Your task to perform on an android device: I am interested in getting some knowledge about information technology, so on the Cursa app, explore the "Cybersecurity" video courses for me.
Image 0: 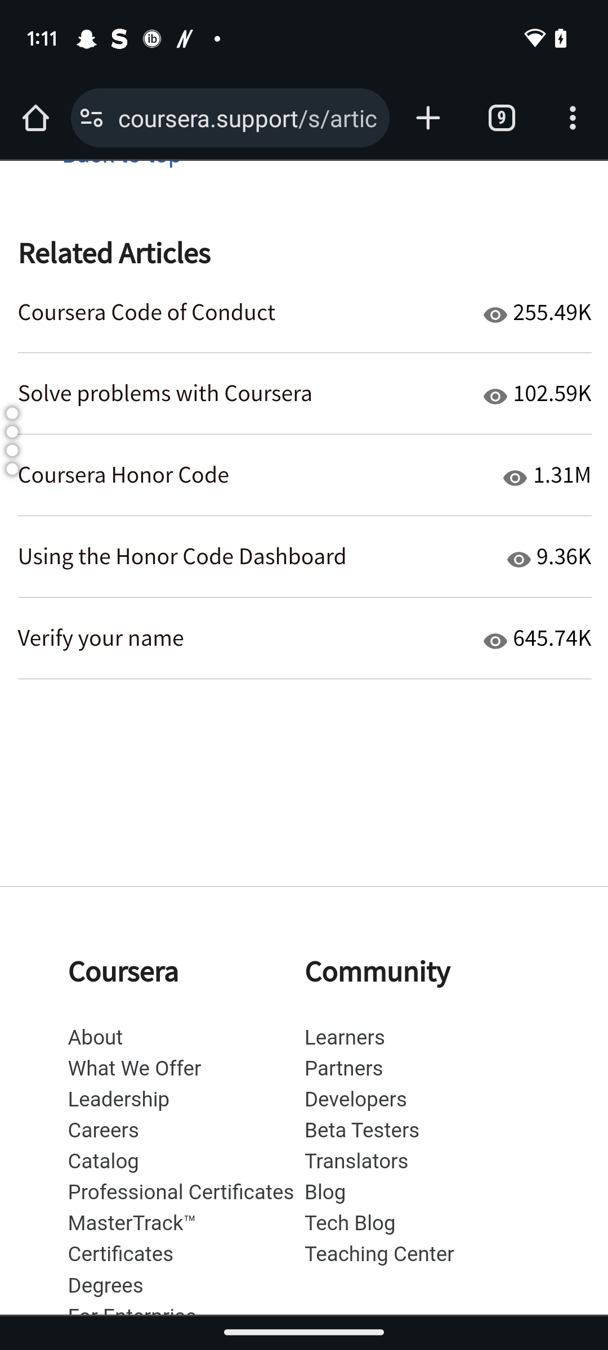
Open the Cursa app.
Step 0: open app "Cursa"
Image 1: 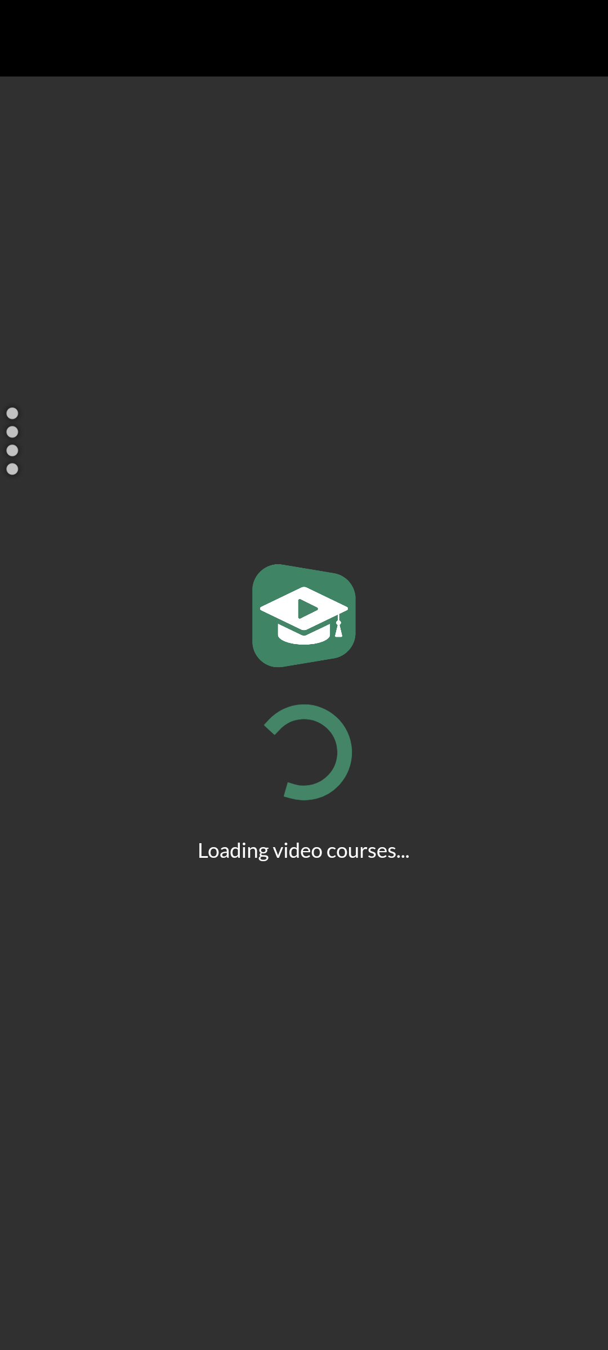
Open the Cursa app.
Step 1: wait
Image 2: 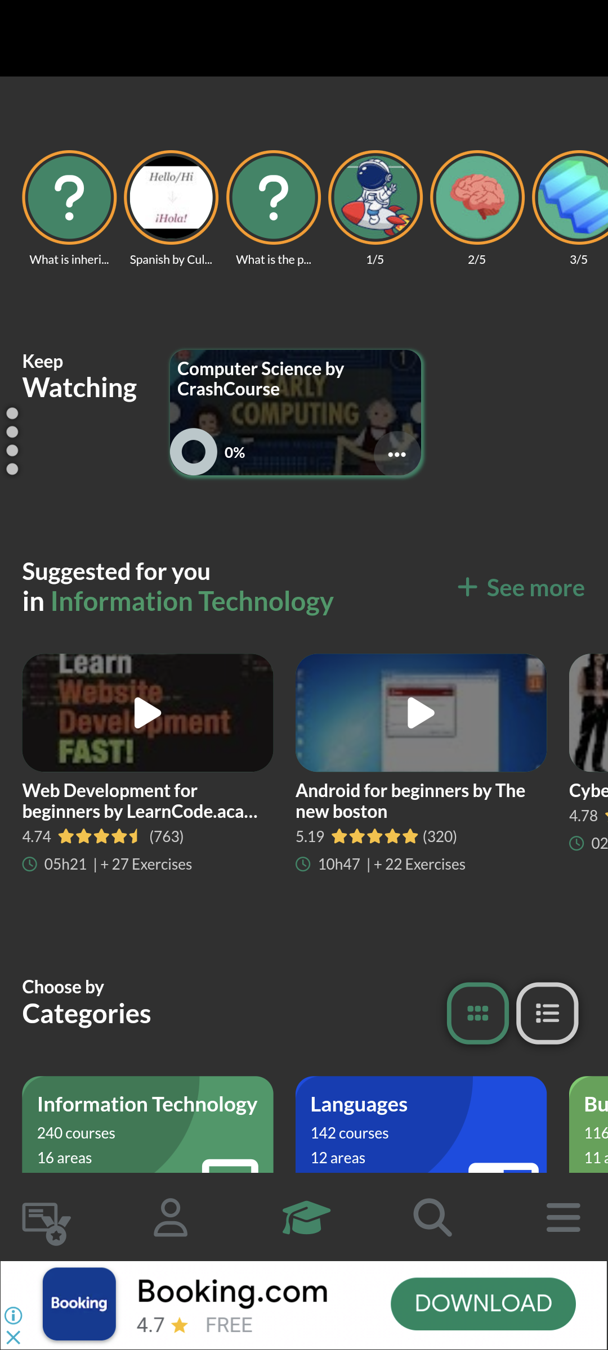
Click on the Search icon at the bottom.
Step 2: click (414, 1212)
Image 3: 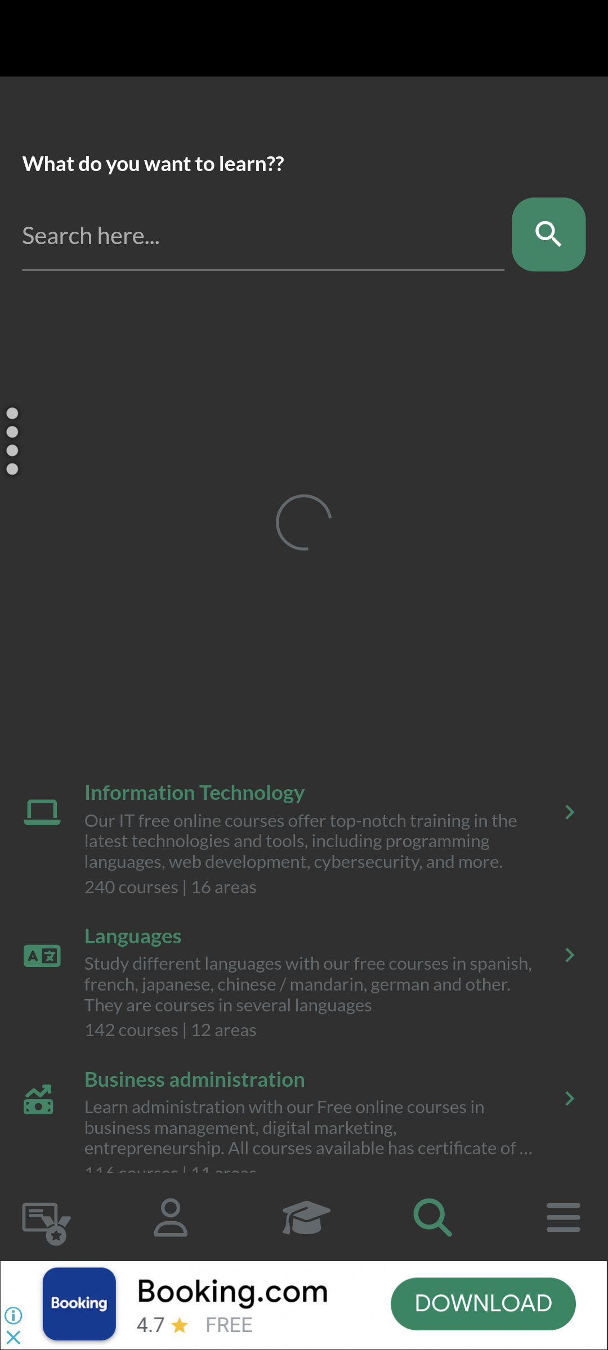
Click on the search box.
Step 3: click (263, 234)
Image 4: 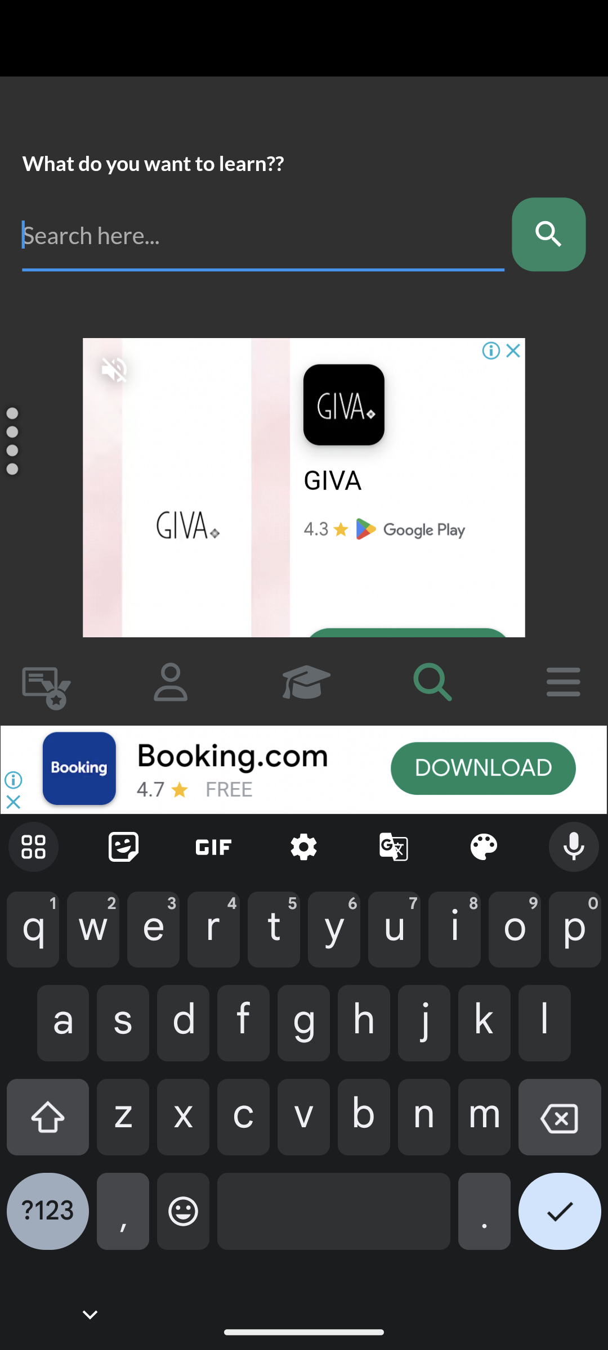
Type "Cybersecurity" in the search box.
Step 4: type "Cybersecurity"
Image 5: 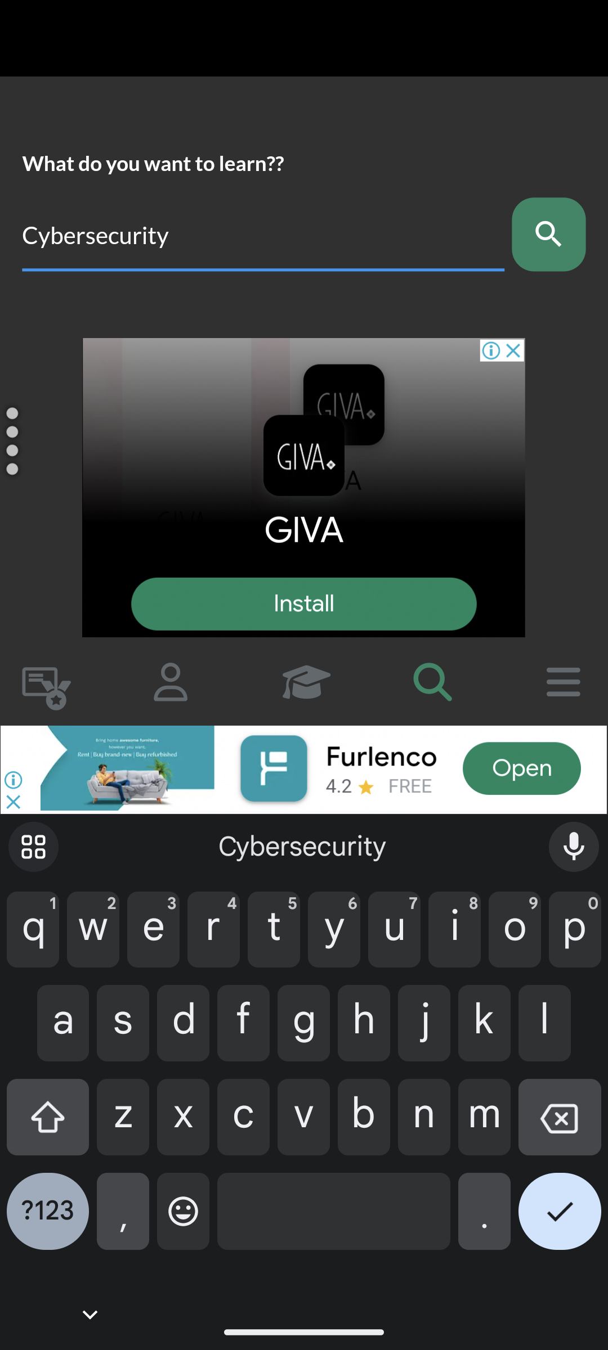
Click on the search icon.
Step 5: click (565, 244)
Image 6: 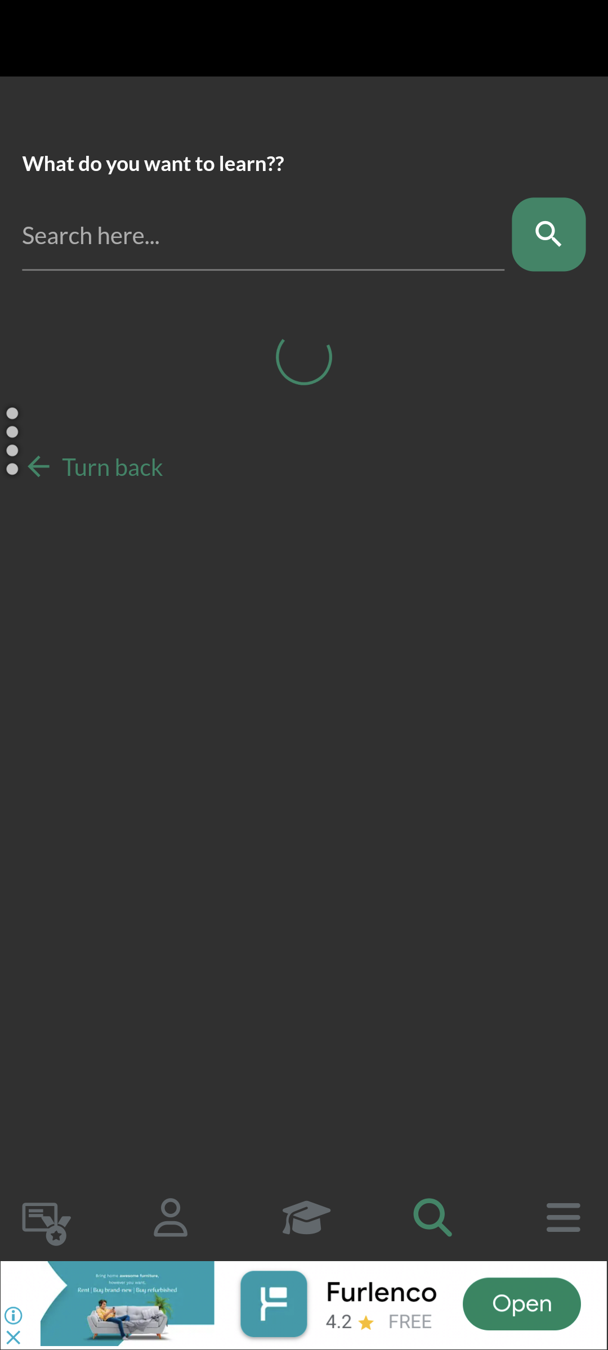
Click on the search icon.
Step 6: wait
Image 7: 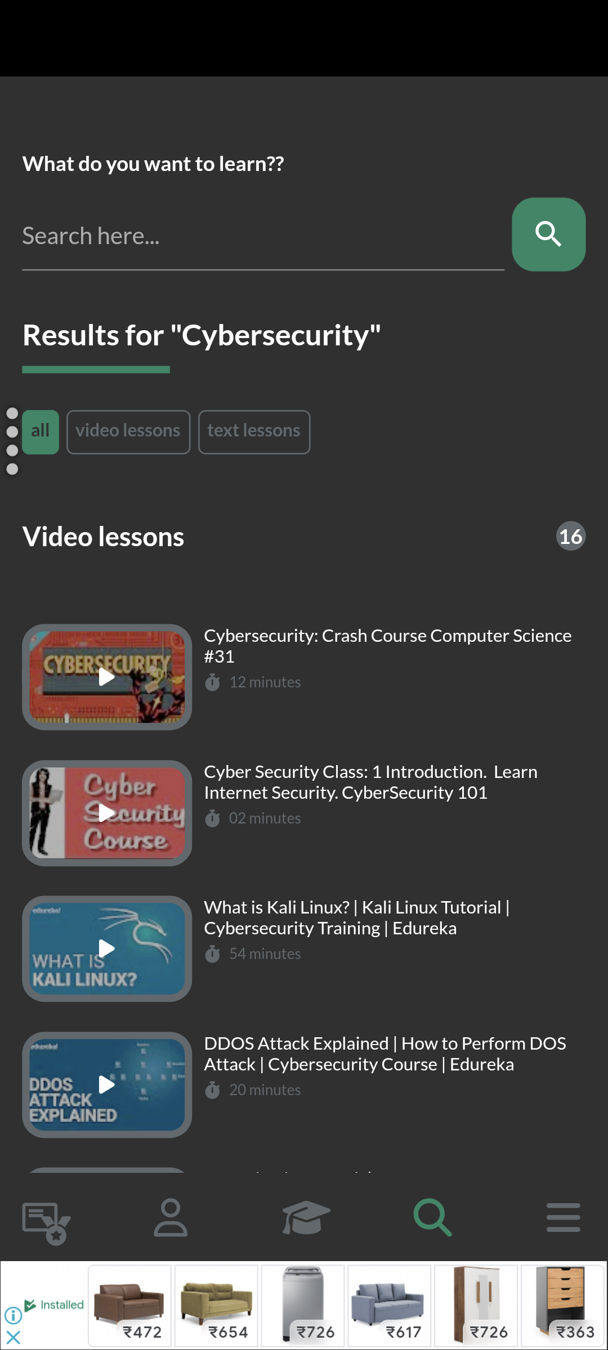
Open the Video "CyberSecurity class 1"
Step 7: click (304, 813)